Your task to perform on an android device: Open the SideChef app and go to the search tab then select the low-carb in the most popular categories
Image 0: 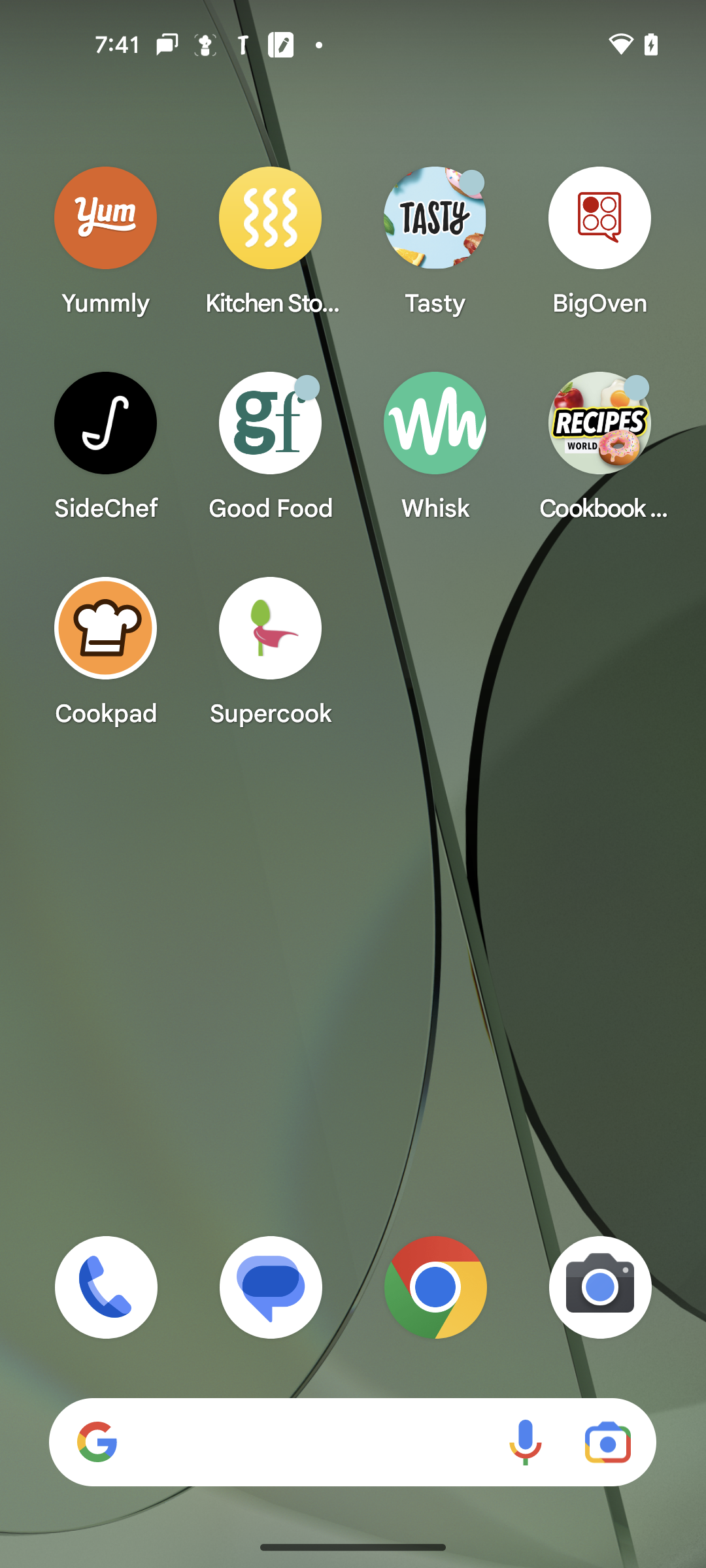
Open the SideChef app
Step 0: open app "SideChef"
Image 1: 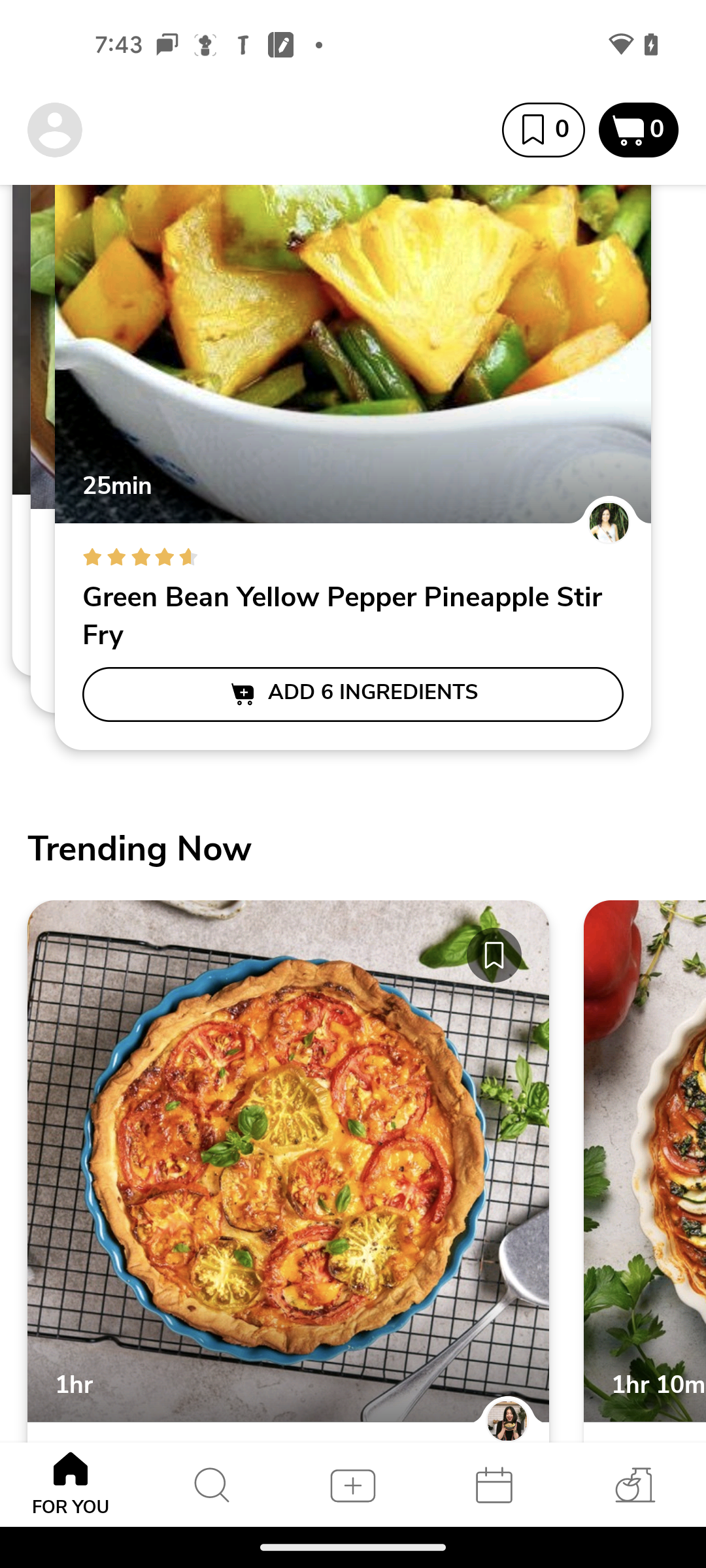
click on the search tab
Step 1: click (212, 1484)
Image 2: 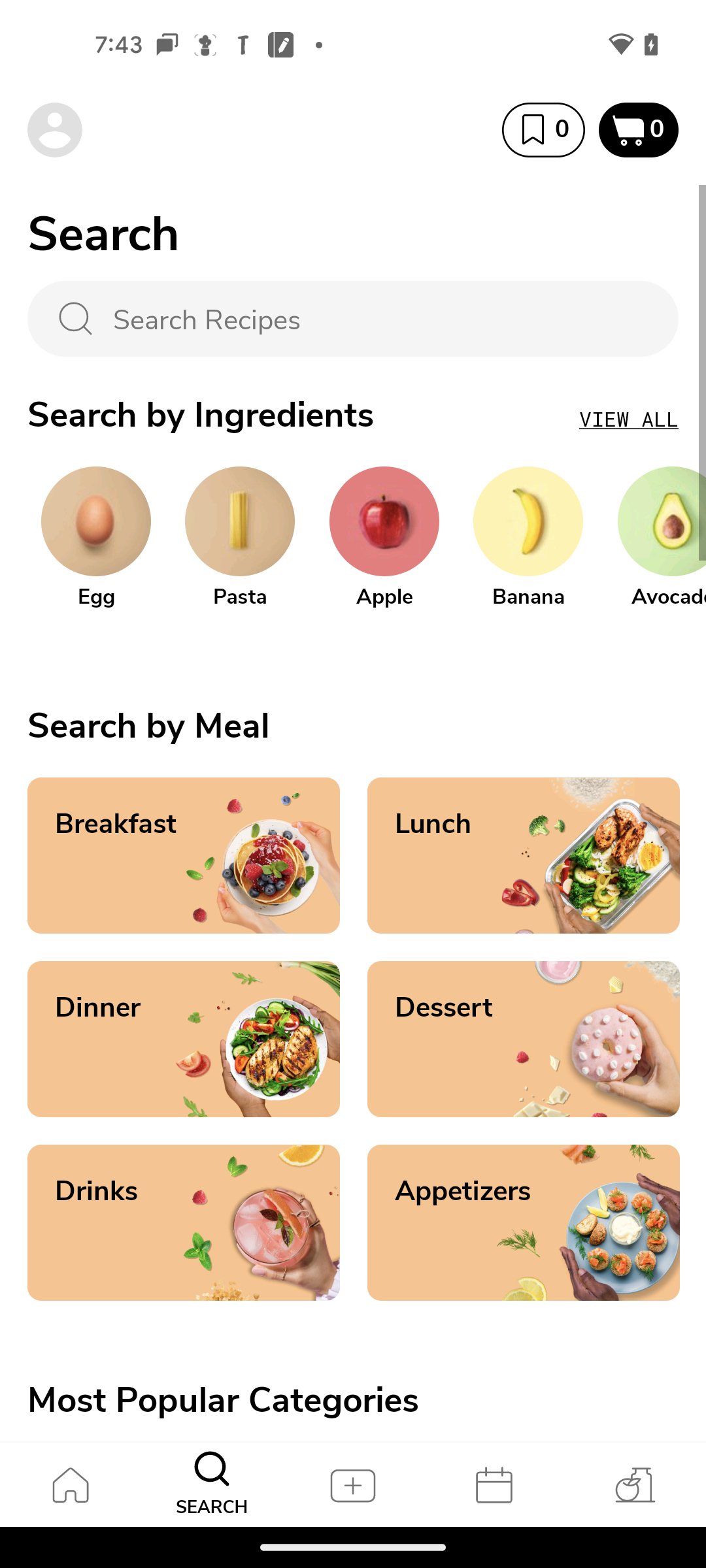
swipe up for most popular categories
Step 2: scroll down
Image 3: 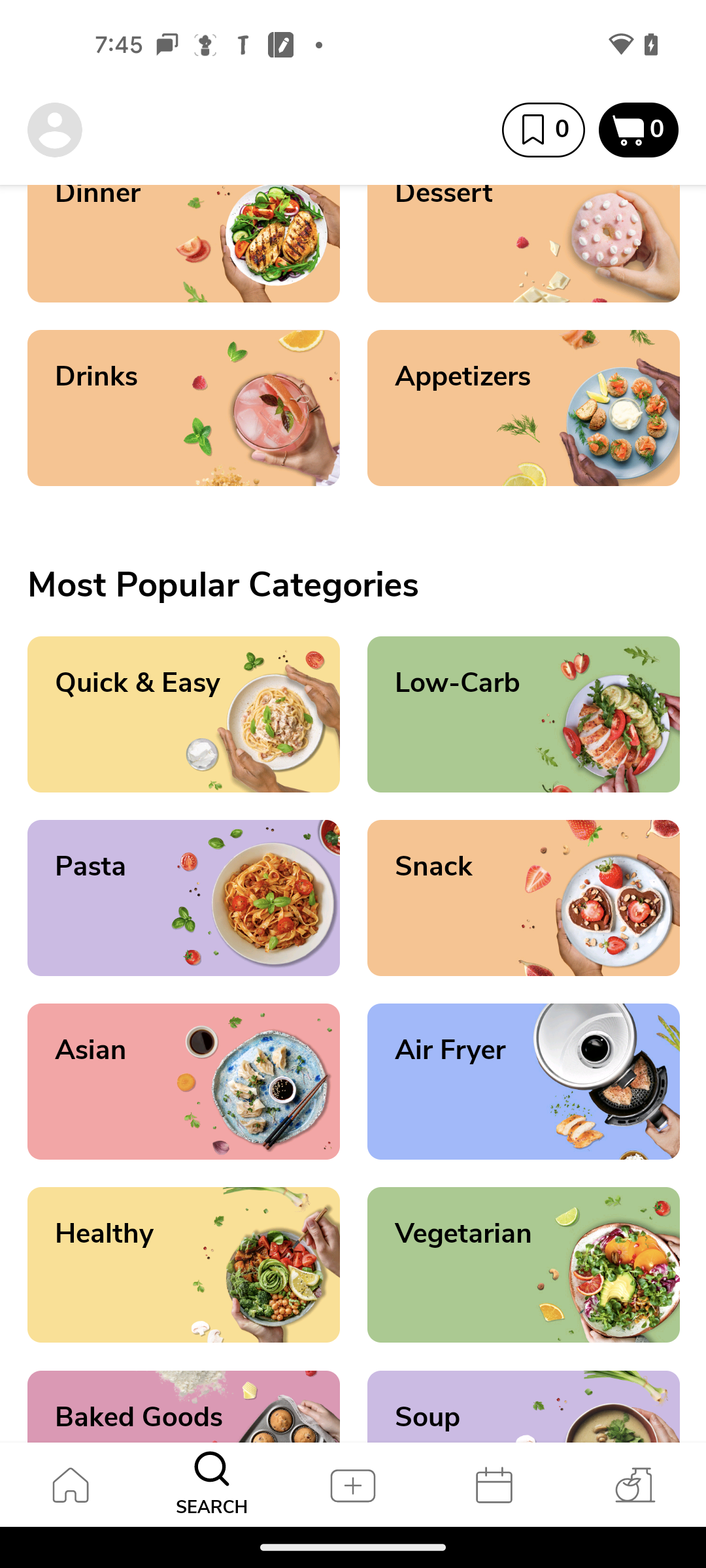
click on the low-carb category 
Step 3: click (524, 714)